Your task to perform on an android device: In the festive spirit of christmas, I embark on a quest for the perfect black dress in size 40 through the enchanting aisles of the ZARA app
Image 0: 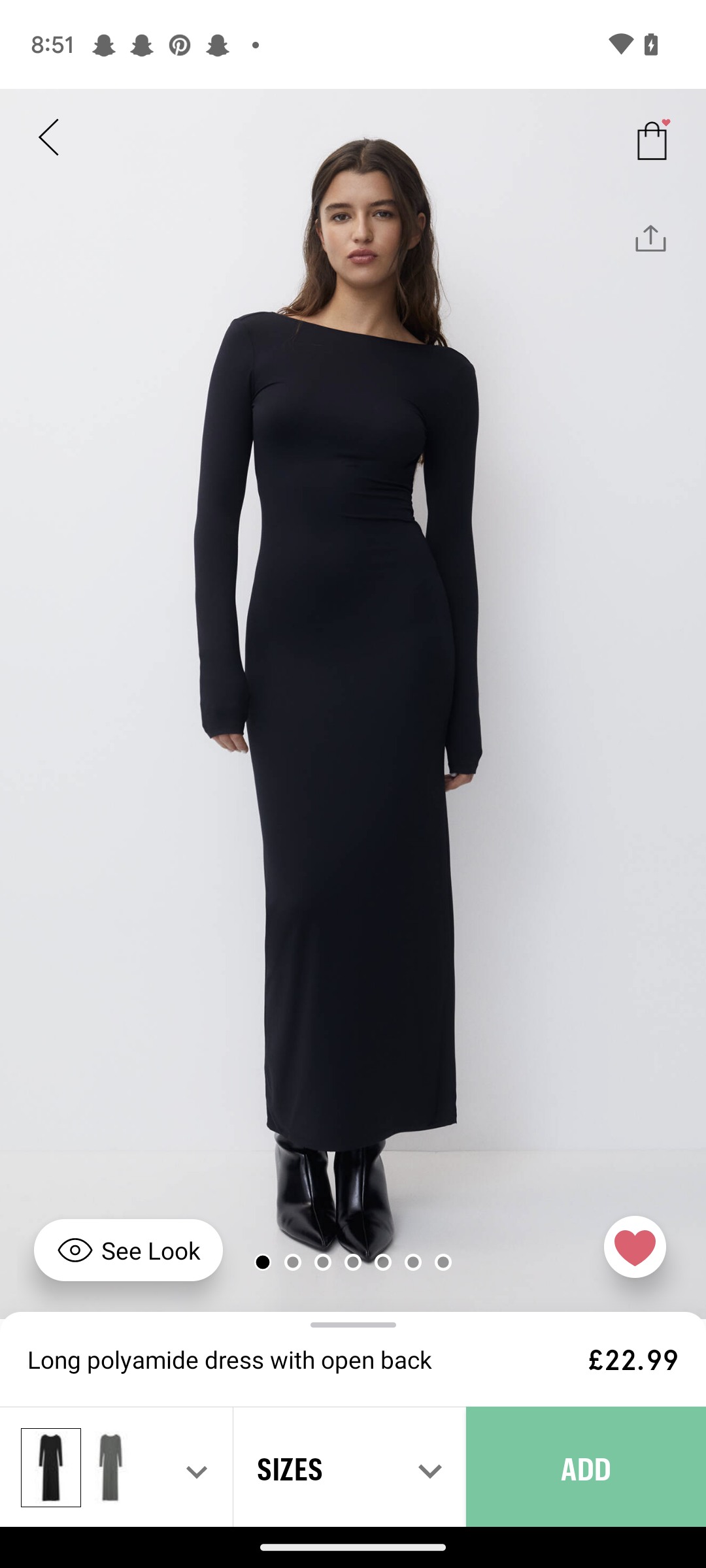
Open the ZARA app
Step 0: open app "ZARA"
Image 1: 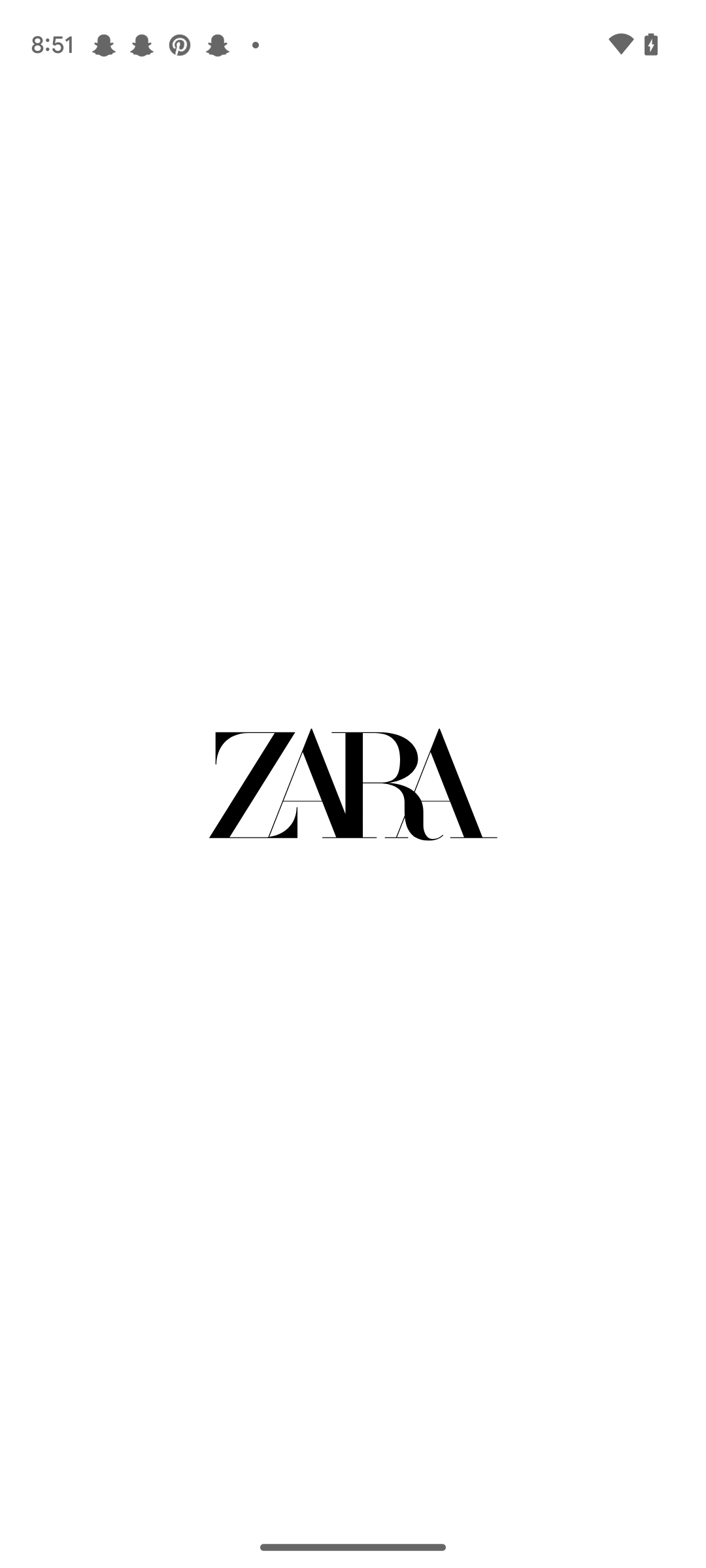
Open the ZARA app
Step 1: wait
Image 2: 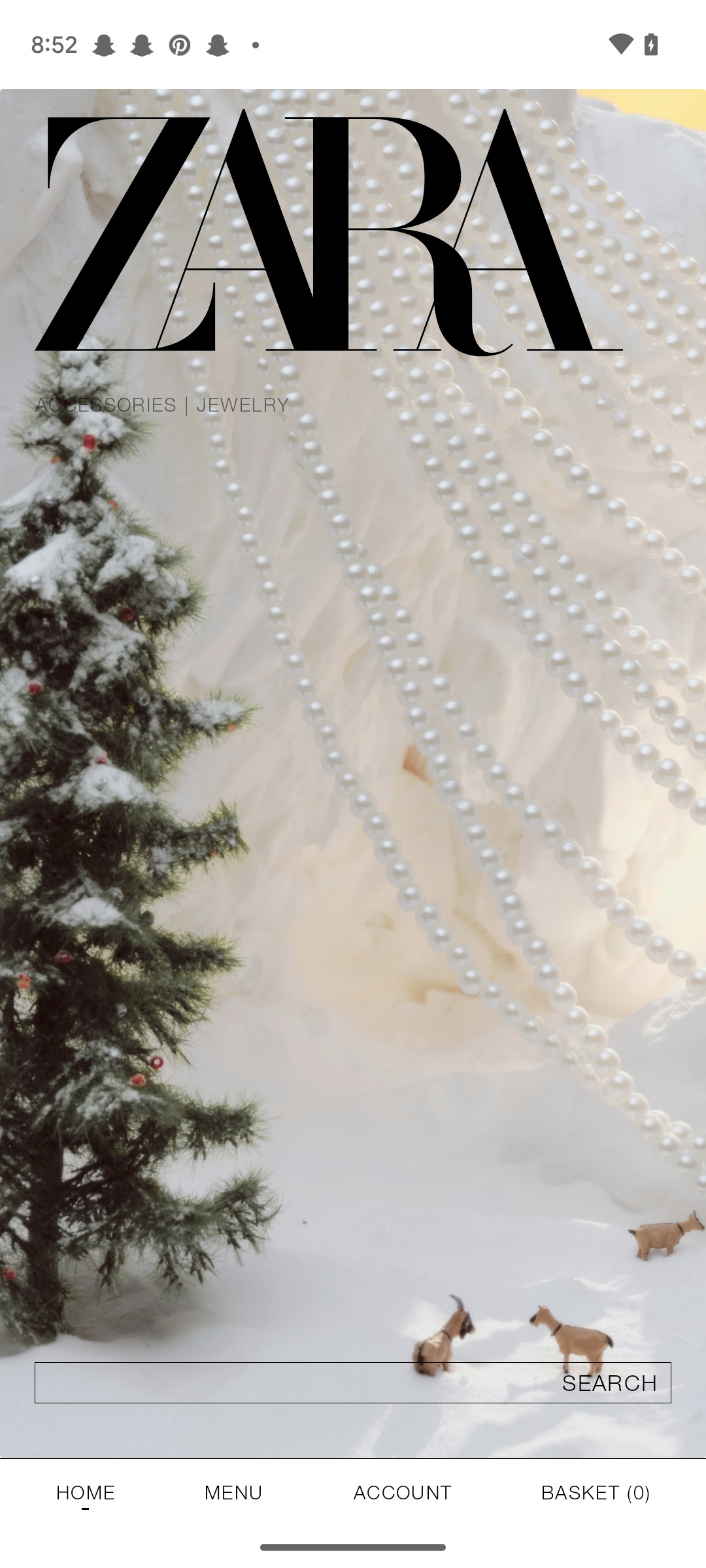
Click on the search option 
Step 2: click (353, 1382)
Image 3: 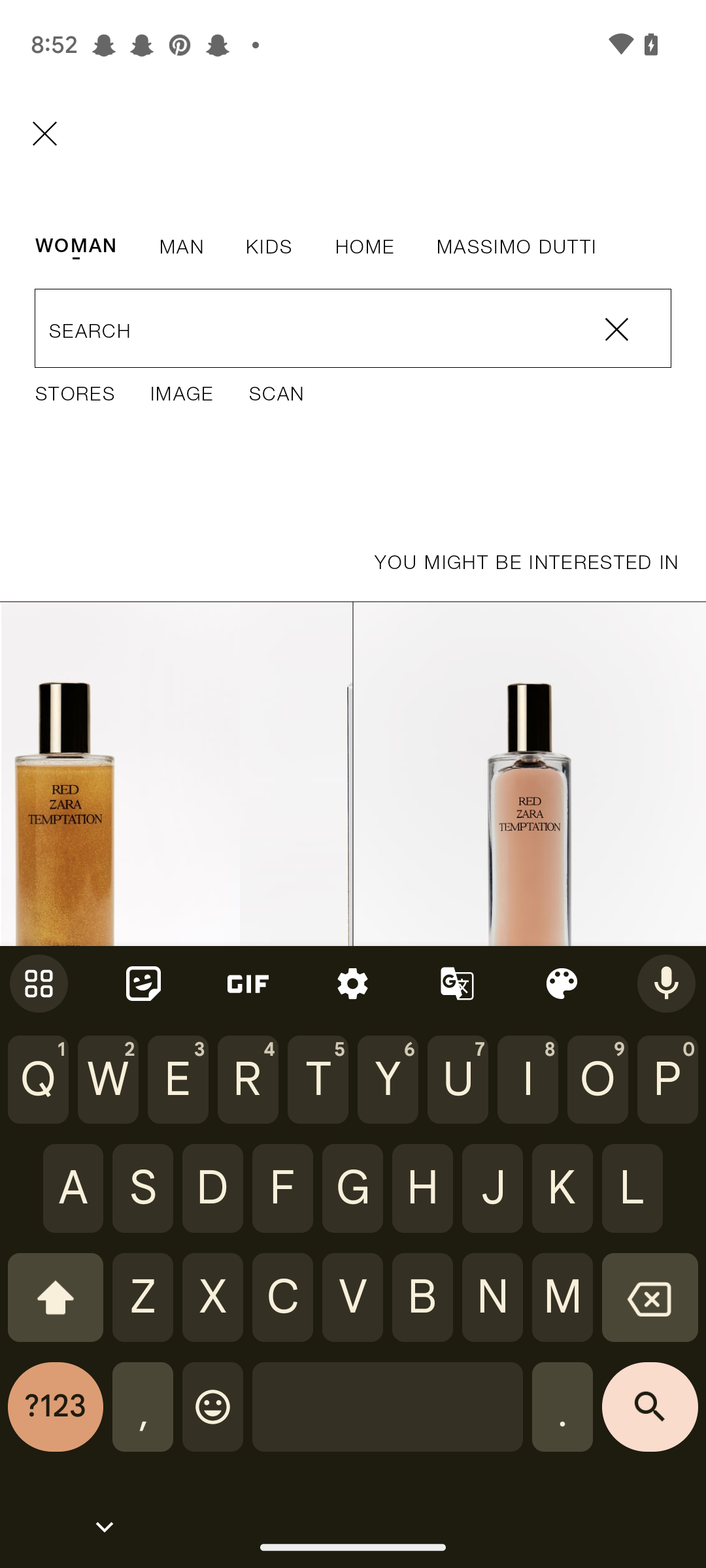
Type Black dress in search bar 
Step 3: type "Black Dress"
Image 4: 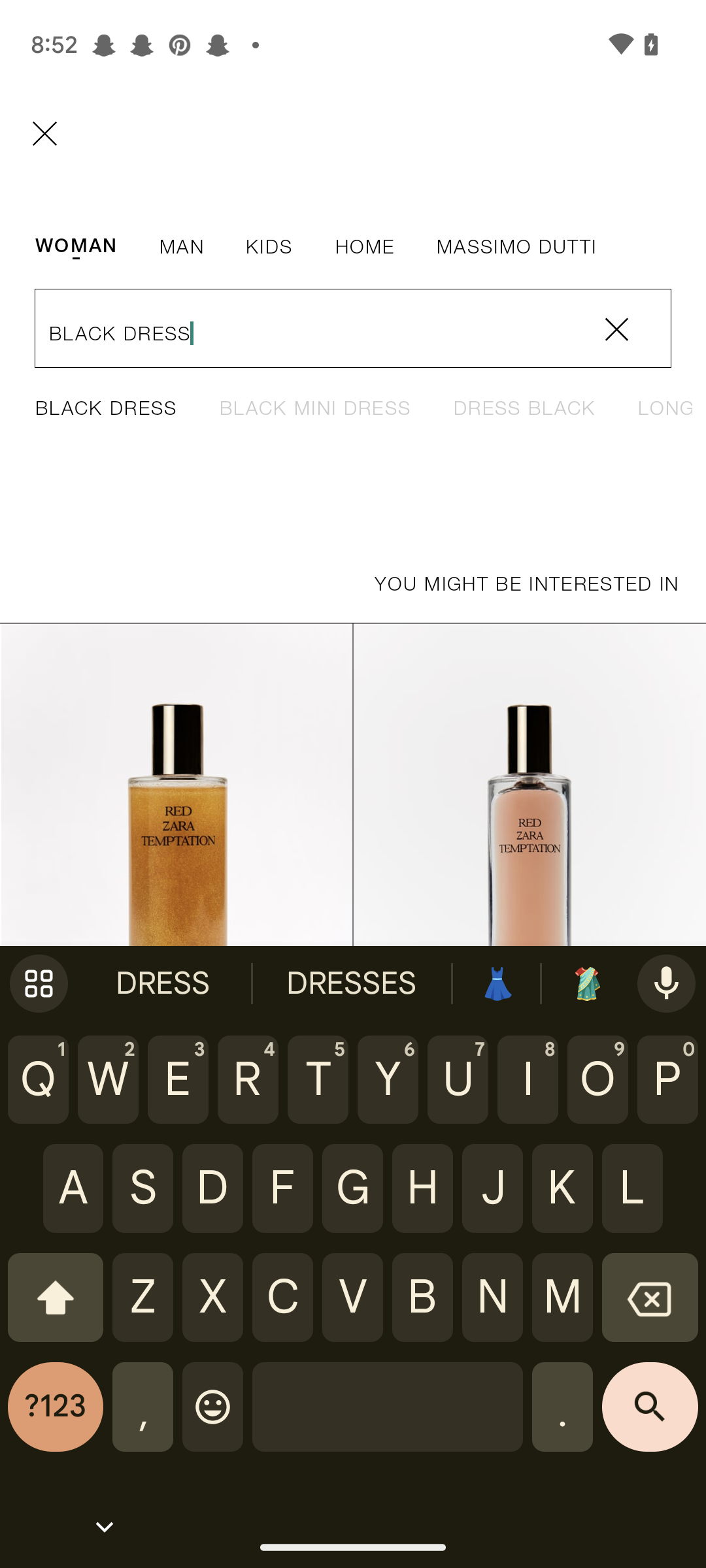
Click on the search key 
Step 4: click (650, 1417)
Image 5: 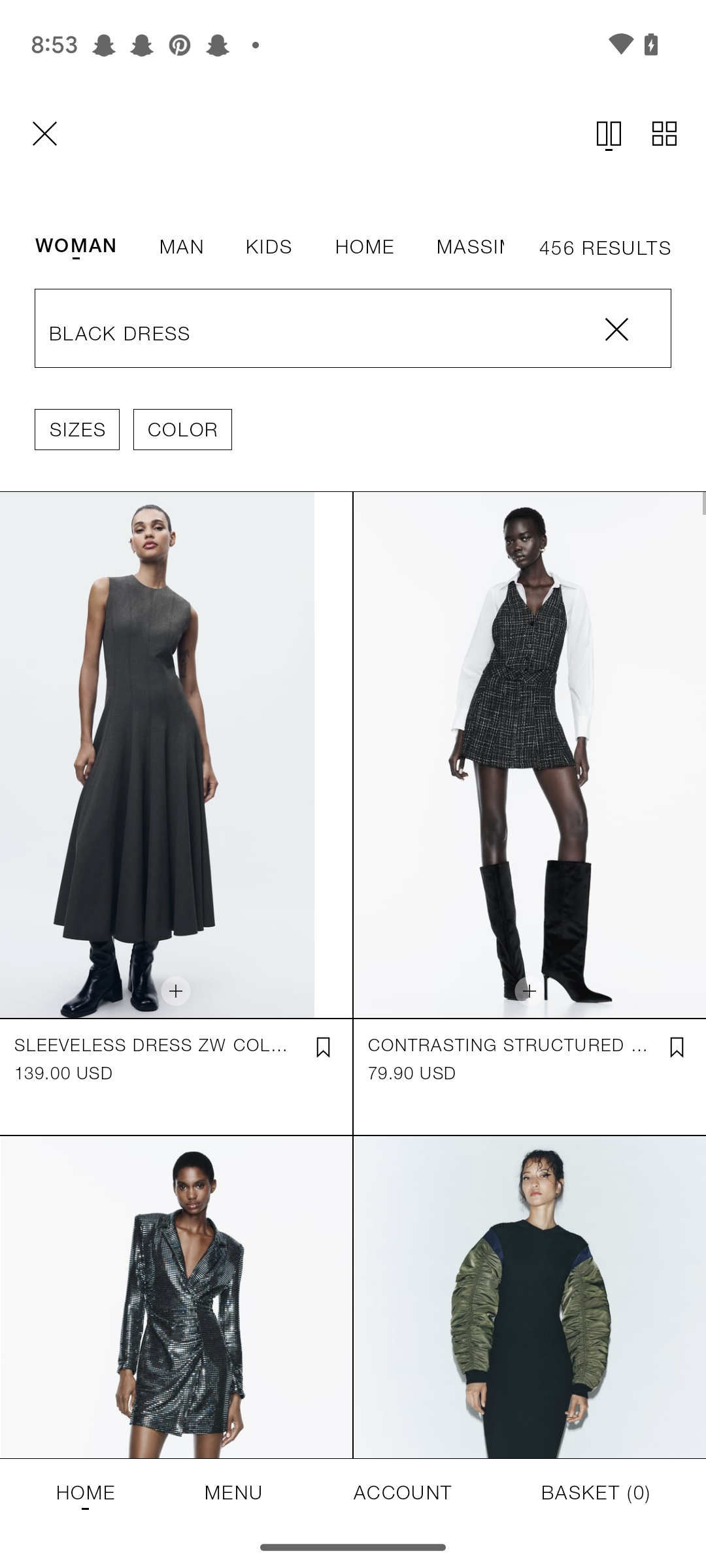
Click on the first dress
Step 5: click (97, 873)